Your task to perform on an android device: This video by fashion trend minsha is really good; it gave me a lot of ideas about how I want my daughters to dress and make up for her wedding. In the YouTube app, subscribe to fashion trends by minsha.
Image 0: 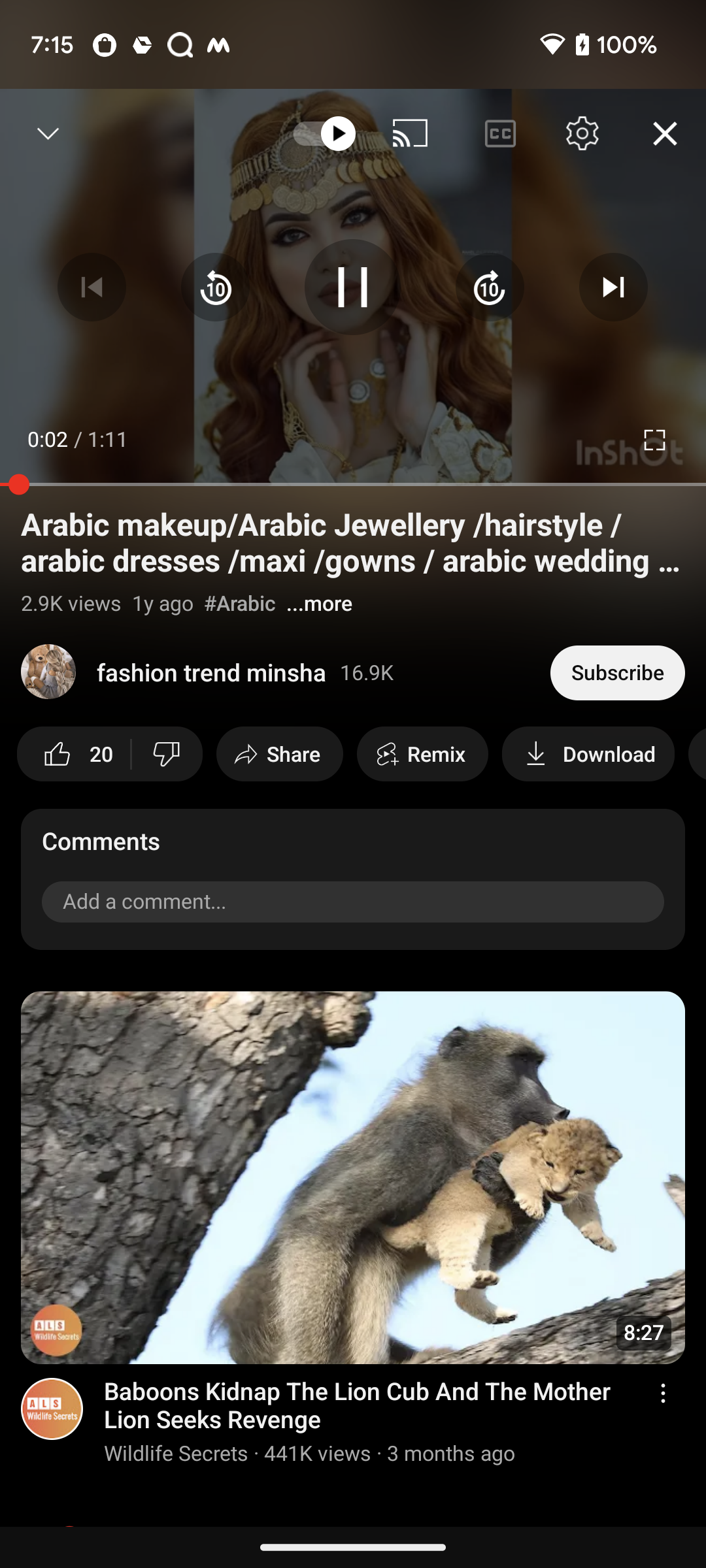
Click on the subscribe button at the bottom right corner of the video.
Step 0: click (618, 672)
Image 1: 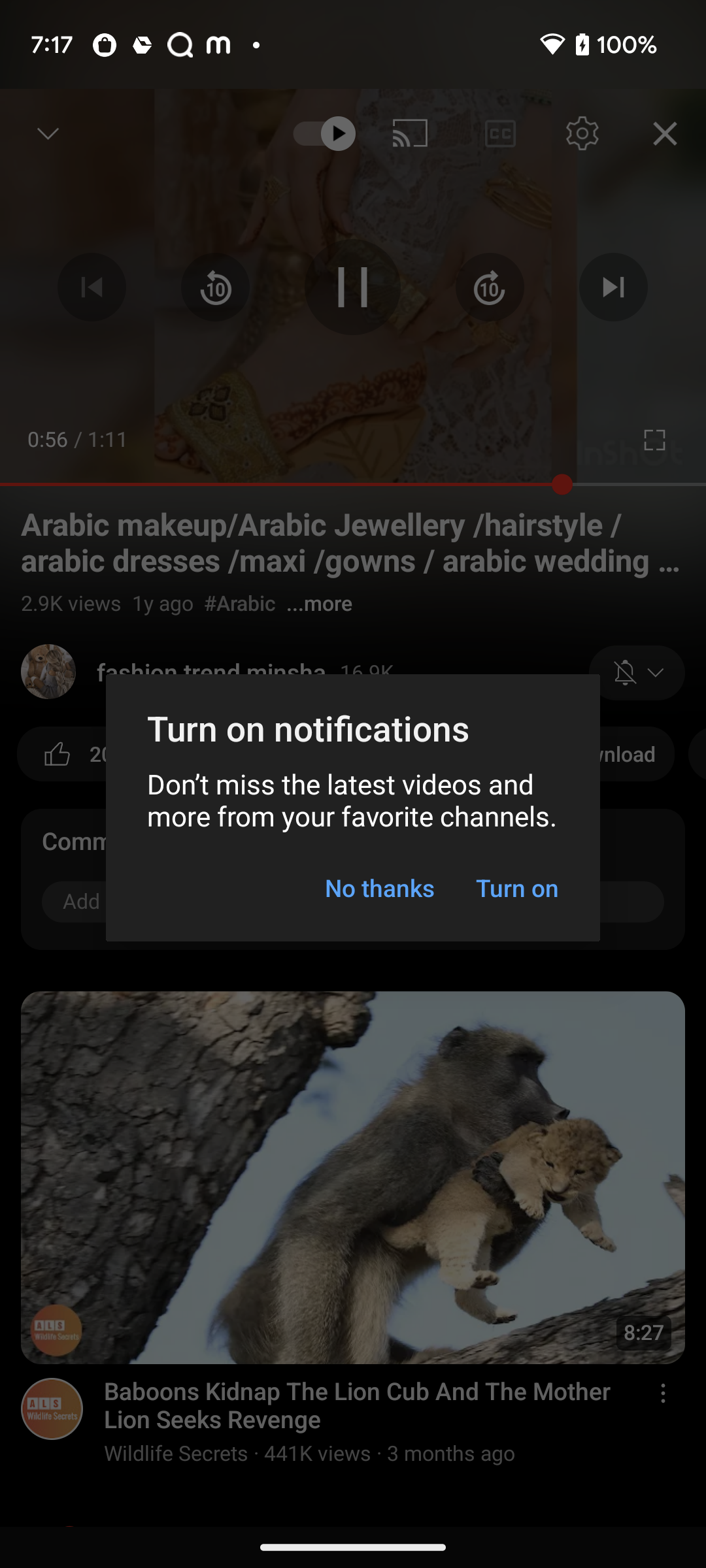
Click on the no thanks option at the bottom of the pop-up screen.
Step 1: click (380, 888)